Your task to perform on an android device: Open my favorite book, The Fellowship of the Ring, in the ReadEra app.
Image 0: 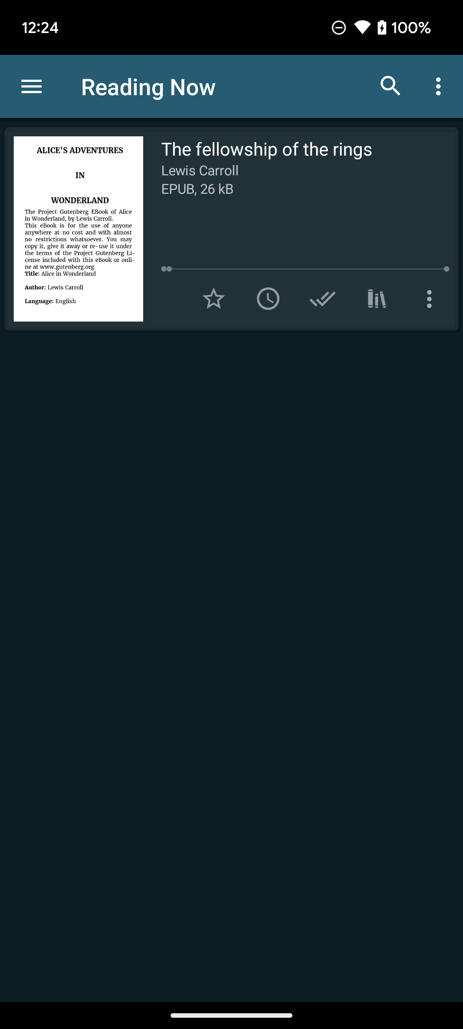
Click on the 'The fellowship of the rings' on the screen.
Step 0: click (267, 148)